Your task to perform on an android device: I want to open the Movie name in my existing docs which i was saved in as a doc
Image 0: 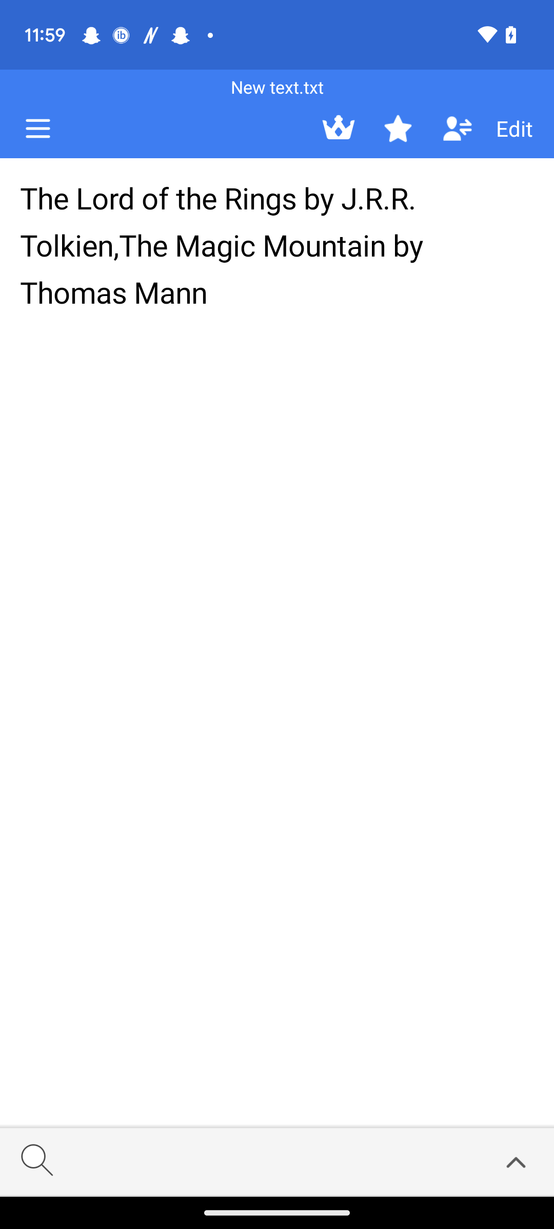
Go back to the screen
Step 0: press back button
Image 1: 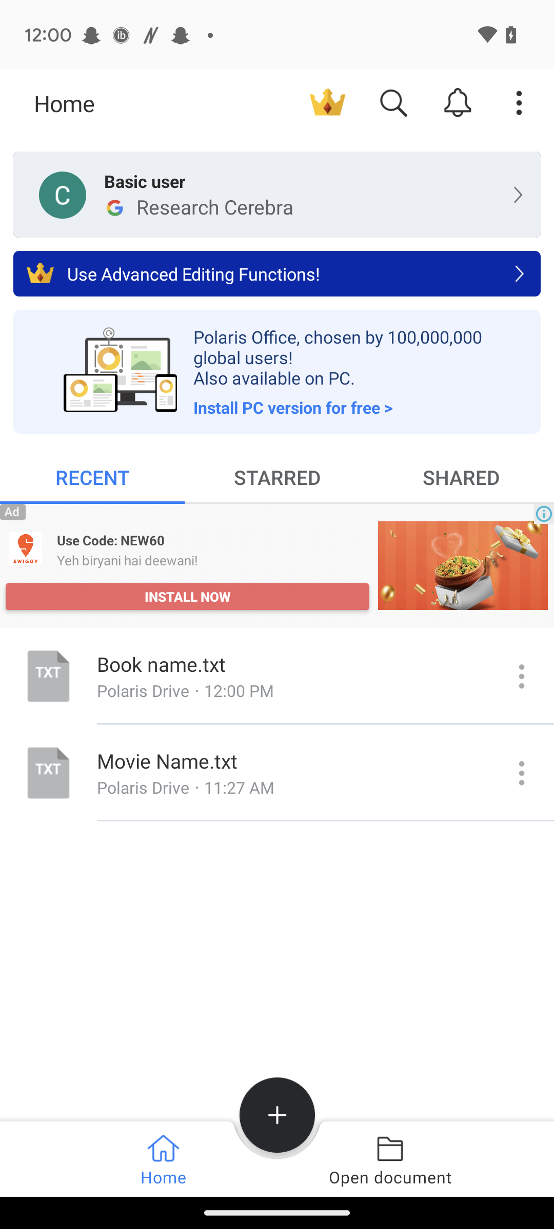
Click on the Movie name doc
Step 1: click (292, 760)